Your task to perform on an android device: Search for oats in the Flink app for my breakfast.
Image 0: 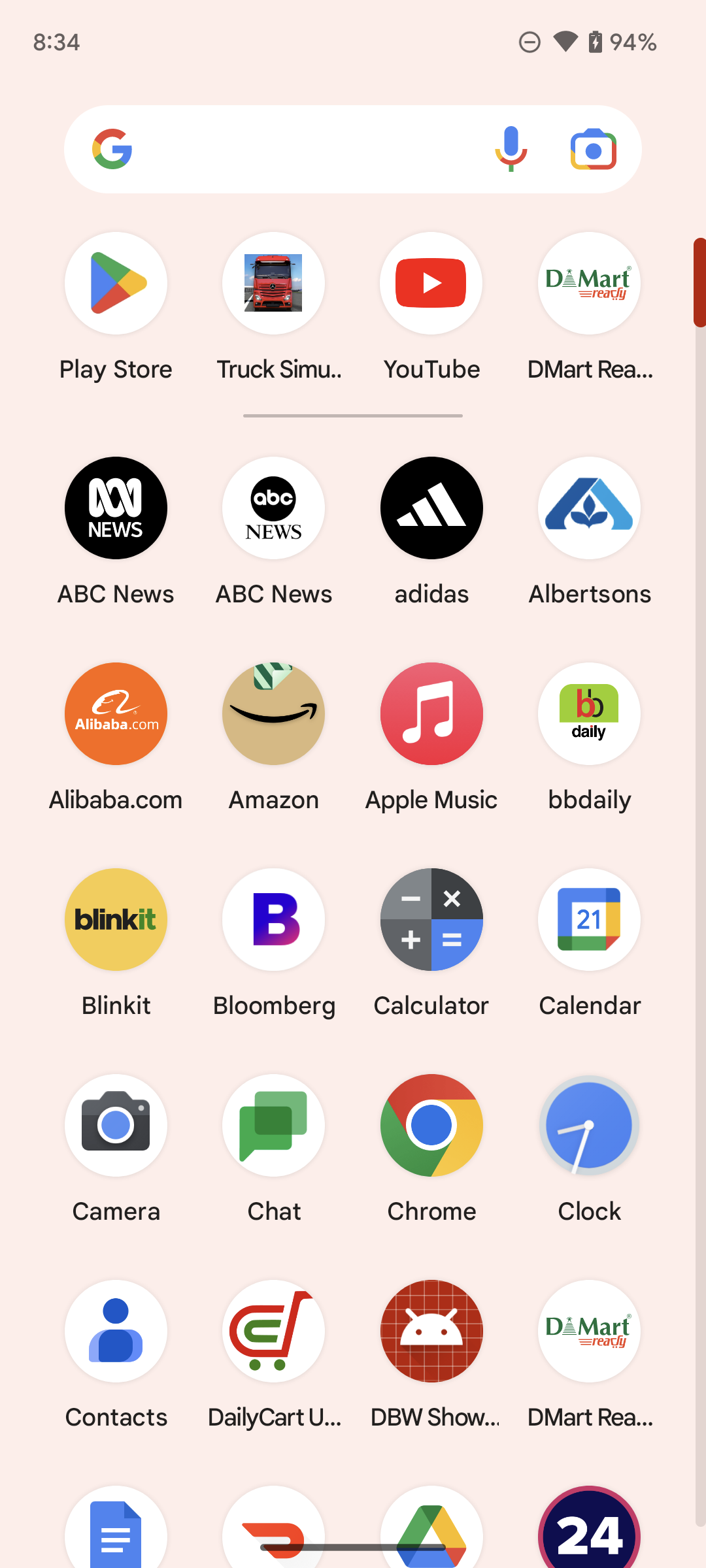
Open Flink app.
Step 0: open app "Flink"
Image 1: 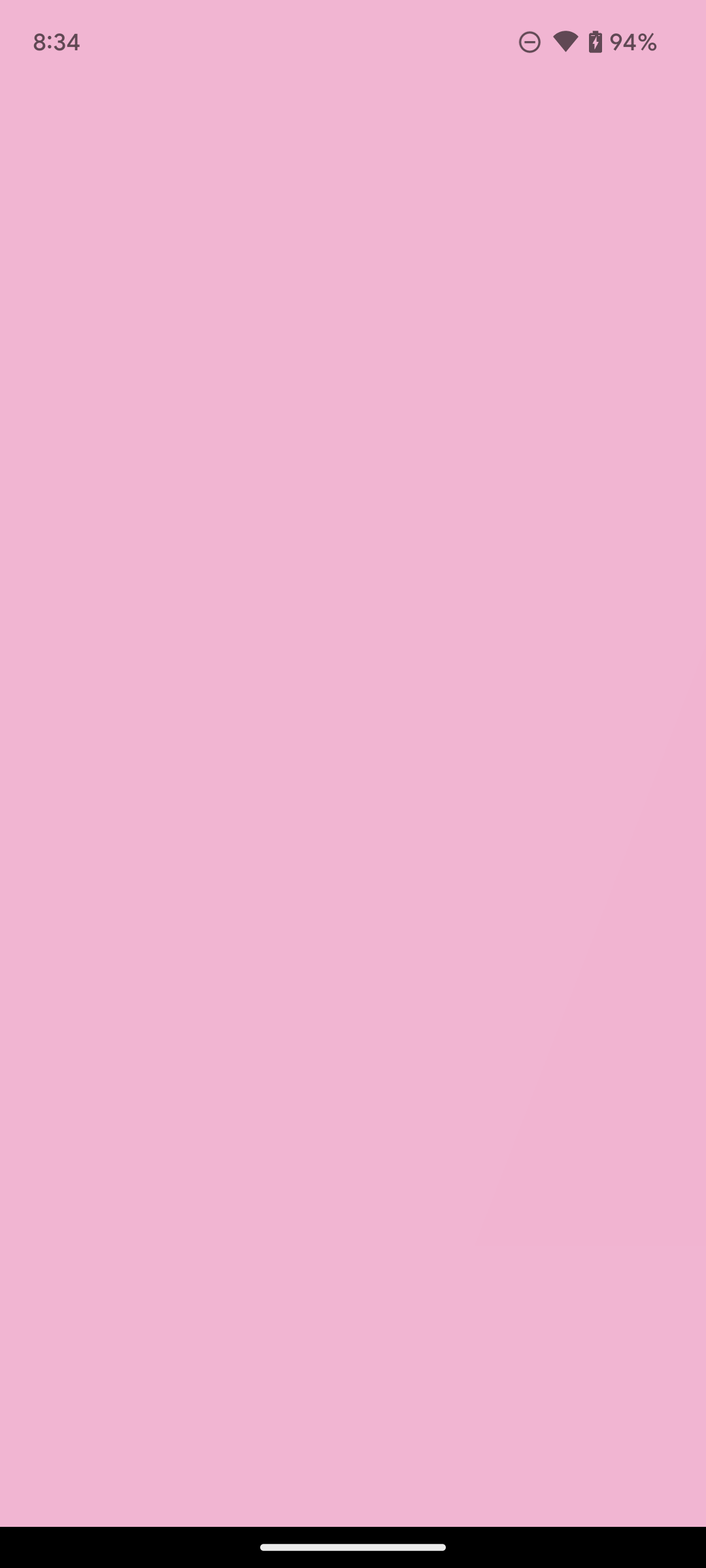
Open Flink app.
Step 1: wait
Image 2: 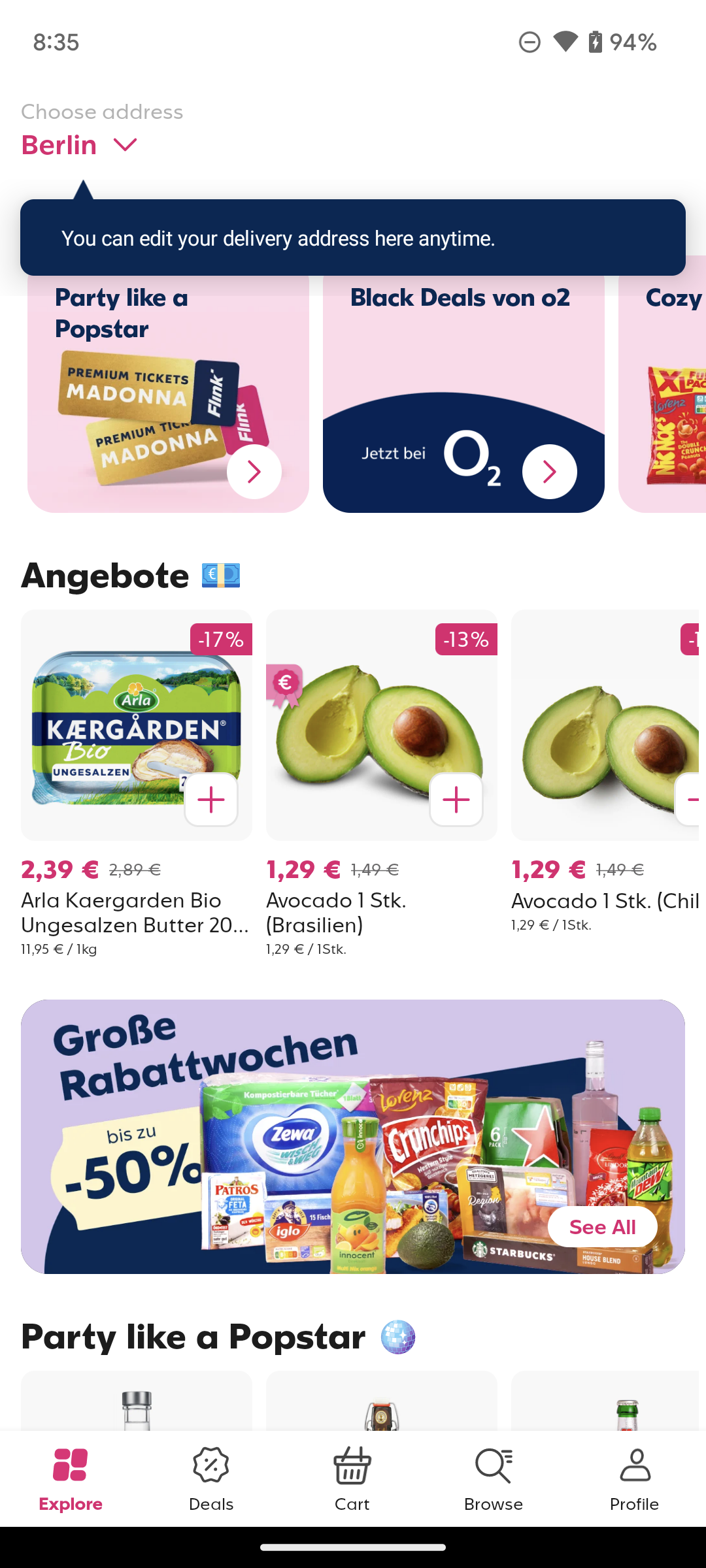
Click on the search icon on the bottom of the screen.
Step 2: click (494, 1478)
Image 3: 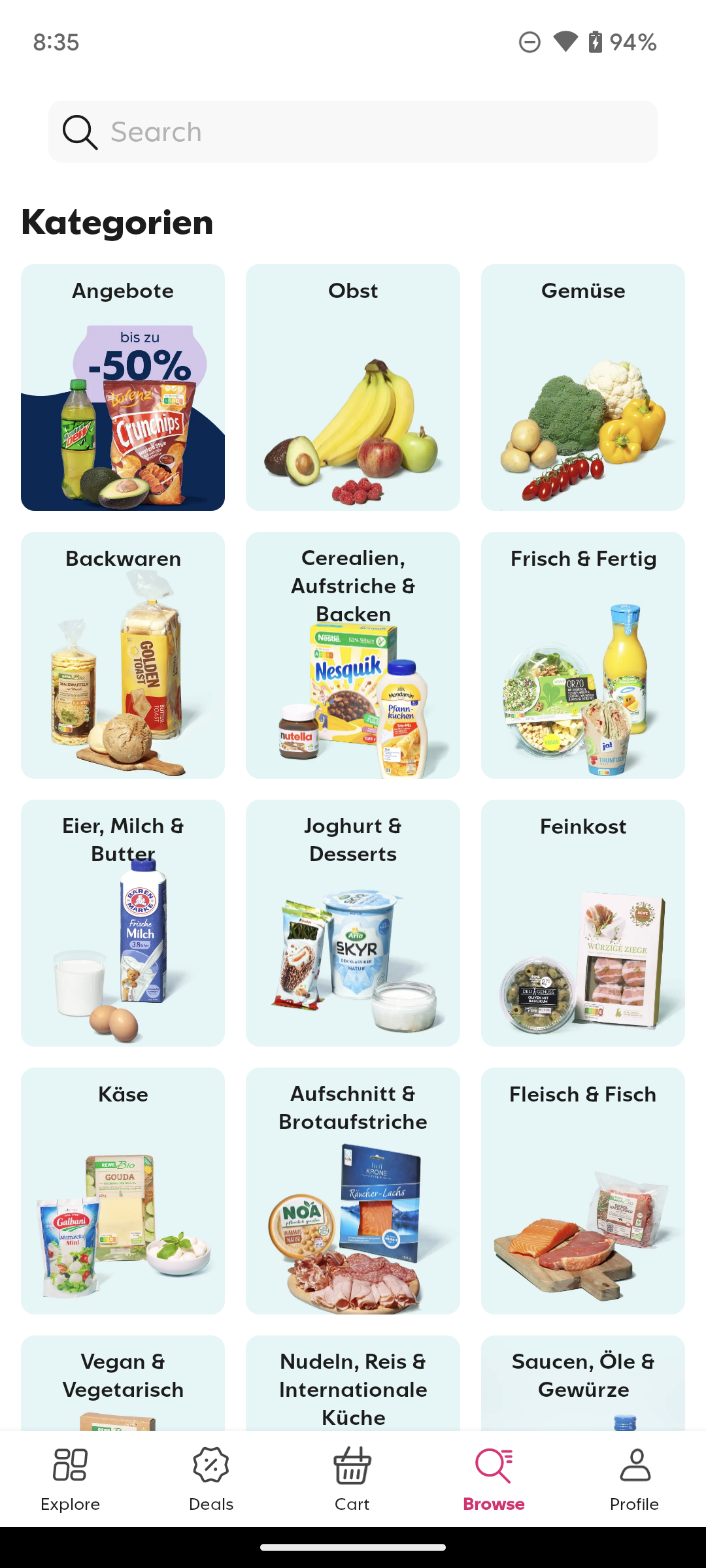
Click on the search bar on the top of the screen.
Step 3: click (353, 131)
Image 4: 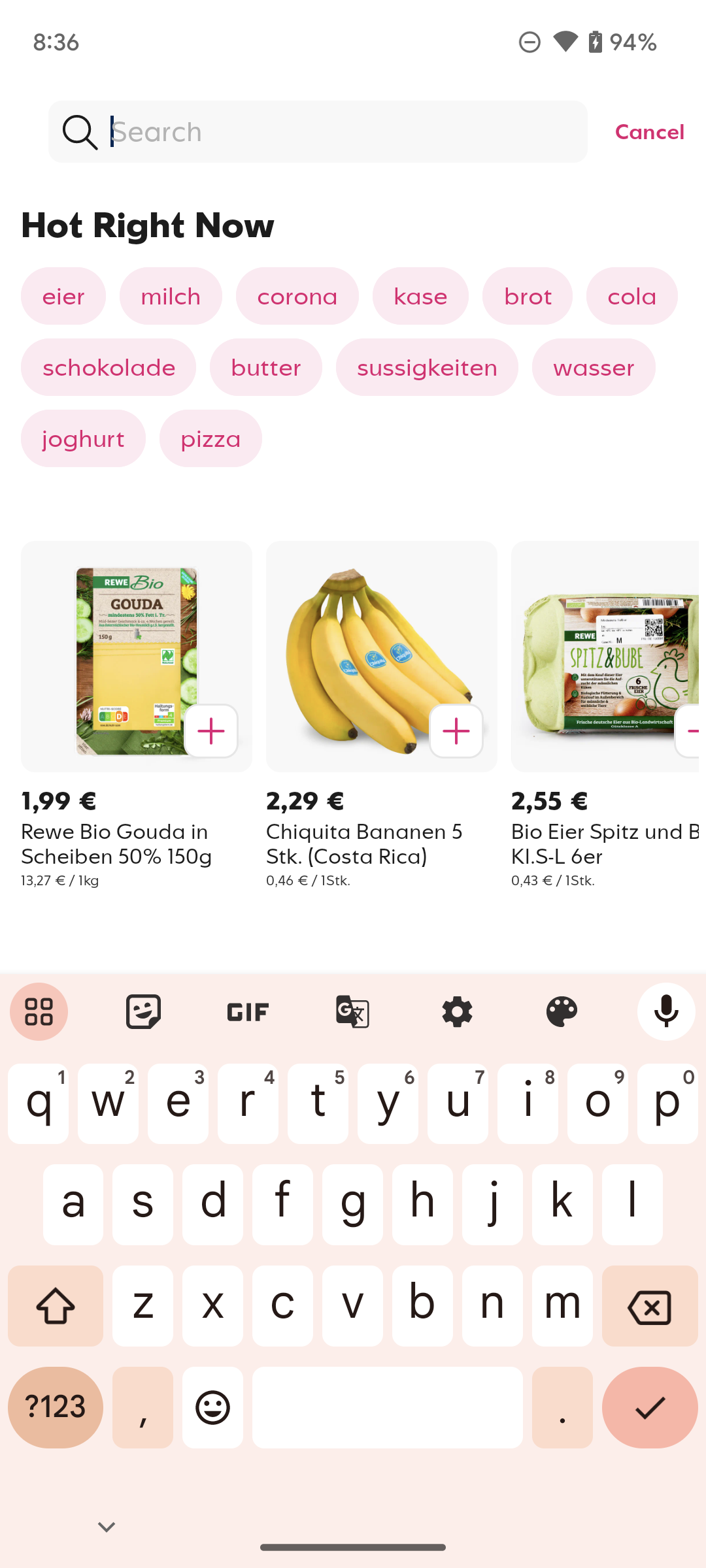
Type Oats on the screen.
Step 4: type "Oats"
Image 5: 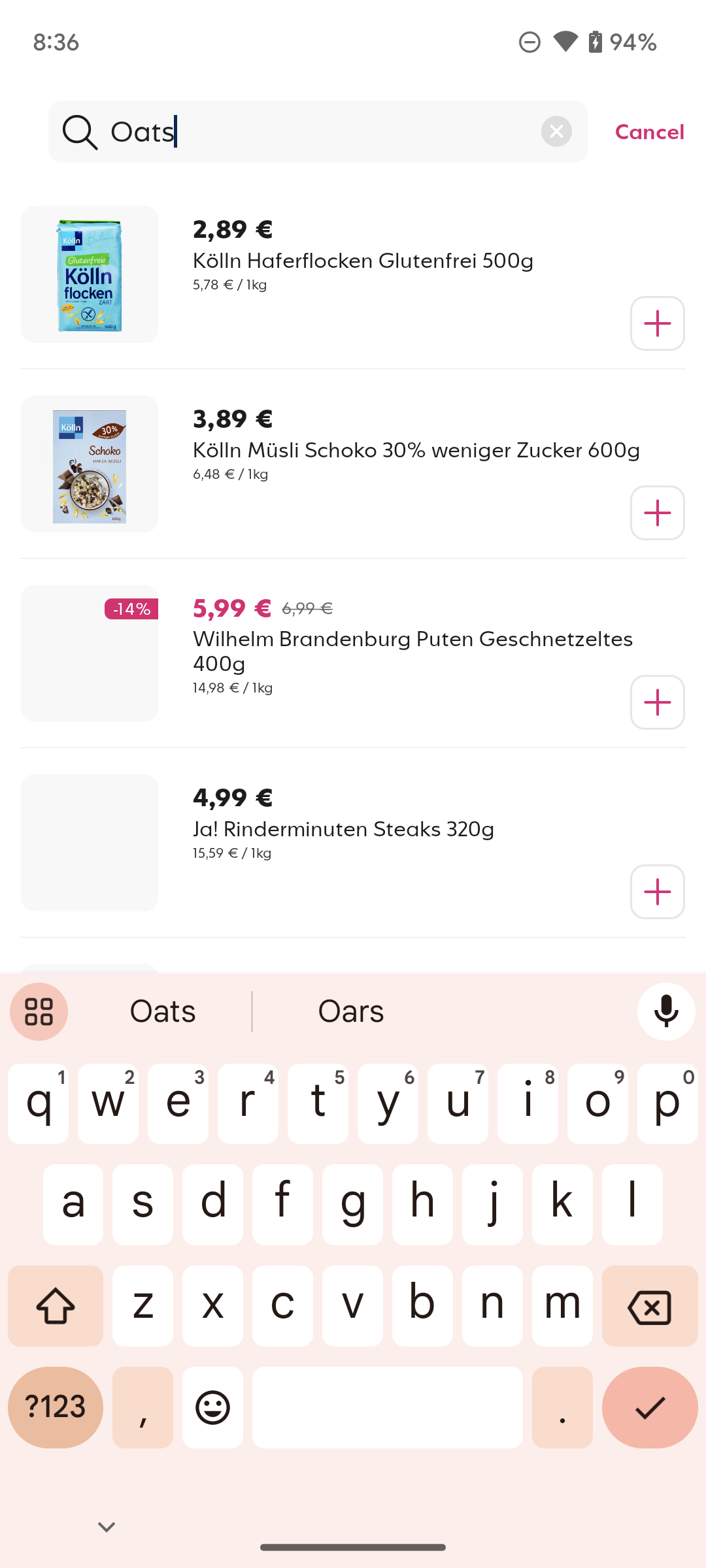
Type Oats on the screen.
Step 5: wait